Your task to perform on an android device: I want to read Paulo Coelho's The Alchemist, which is one of my favorite books, using the Google Play Books app.
Image 0: 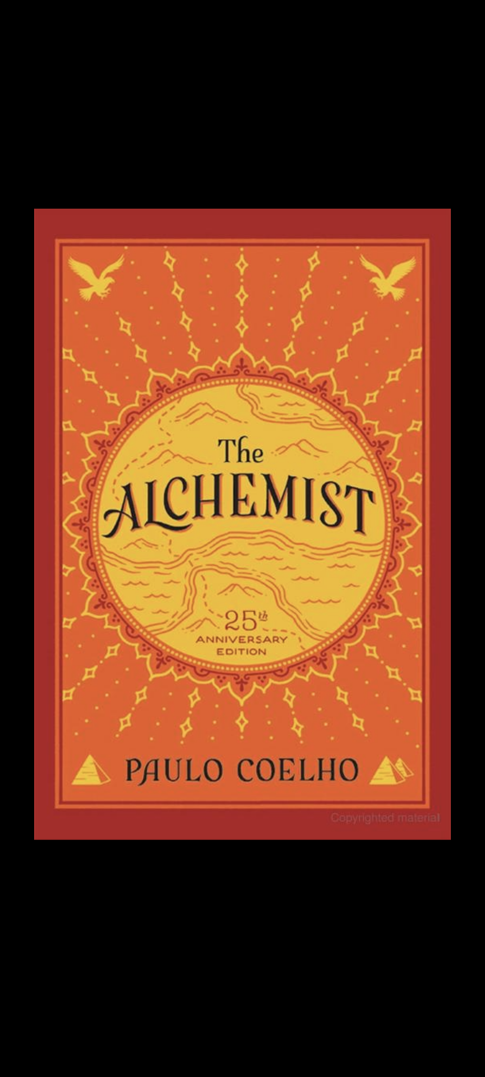
Swipe left to go to next page
Step 0: scroll right
Image 1: 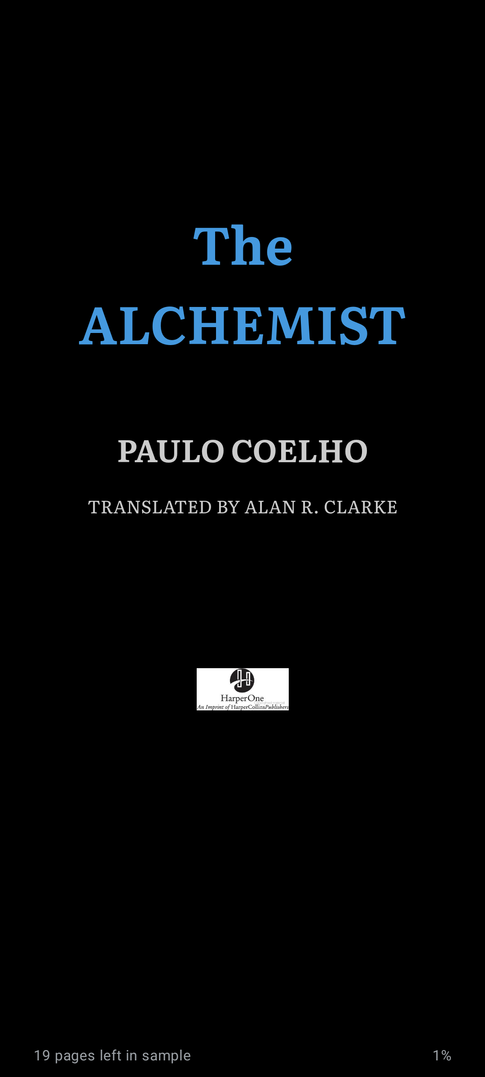
Swipe left to read more pages
Step 1: scroll right
Image 2: 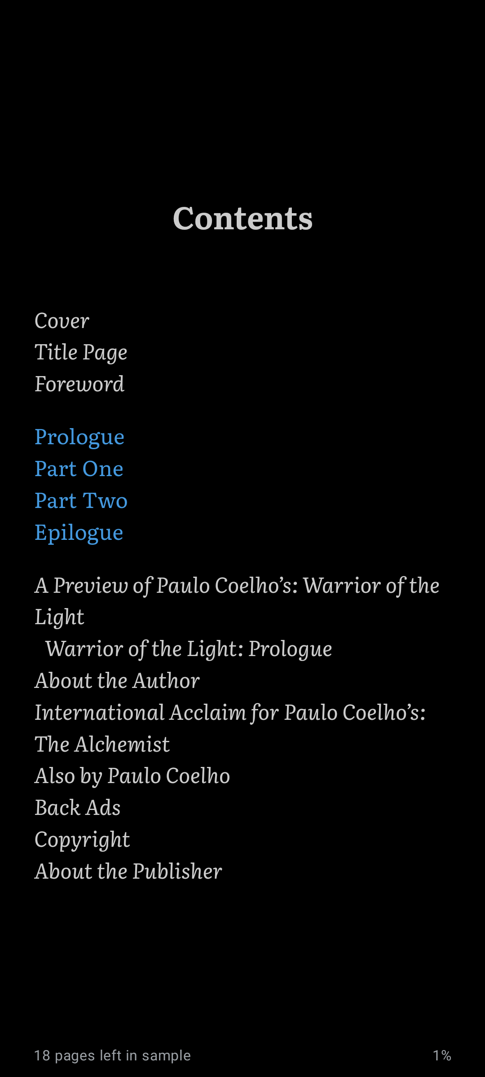
Swipe left to read more pages
Step 2: scroll right
Image 3: 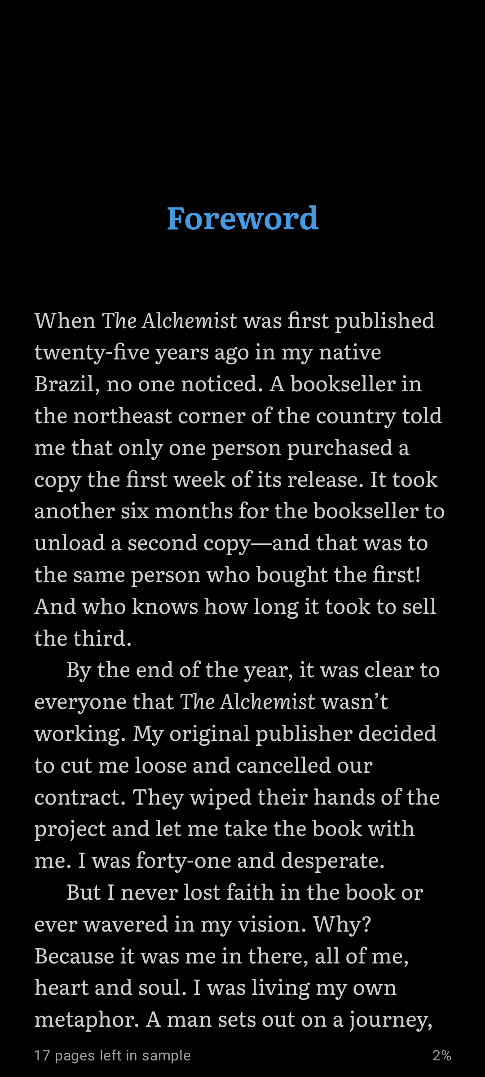
Swipe left to read more pages
Step 3: scroll right
Image 4: 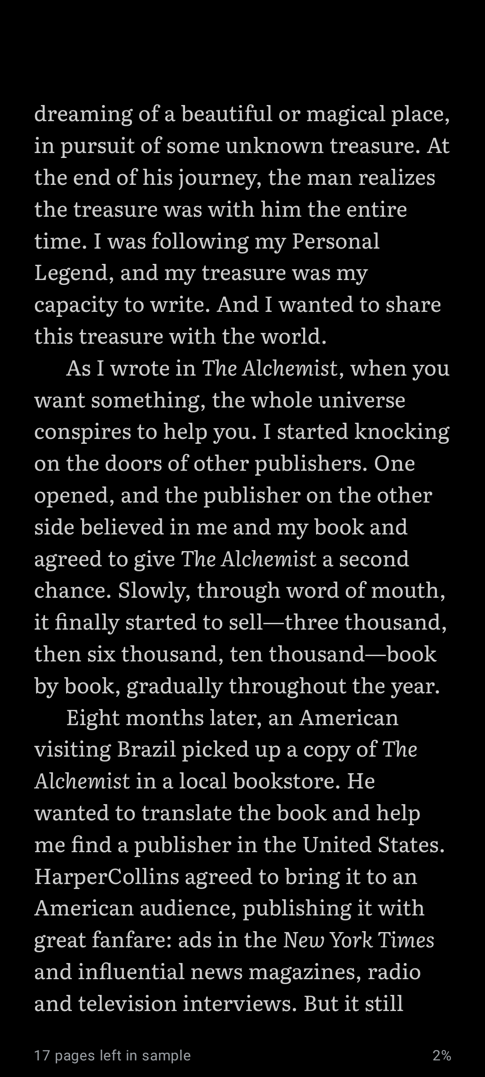
Swipe left to read more pages
Step 4: scroll right